Your task to perform on an android device: The first product, Prestige interior paint, appeals to me, and I'd like to add it to my wishlist.
Image 0: 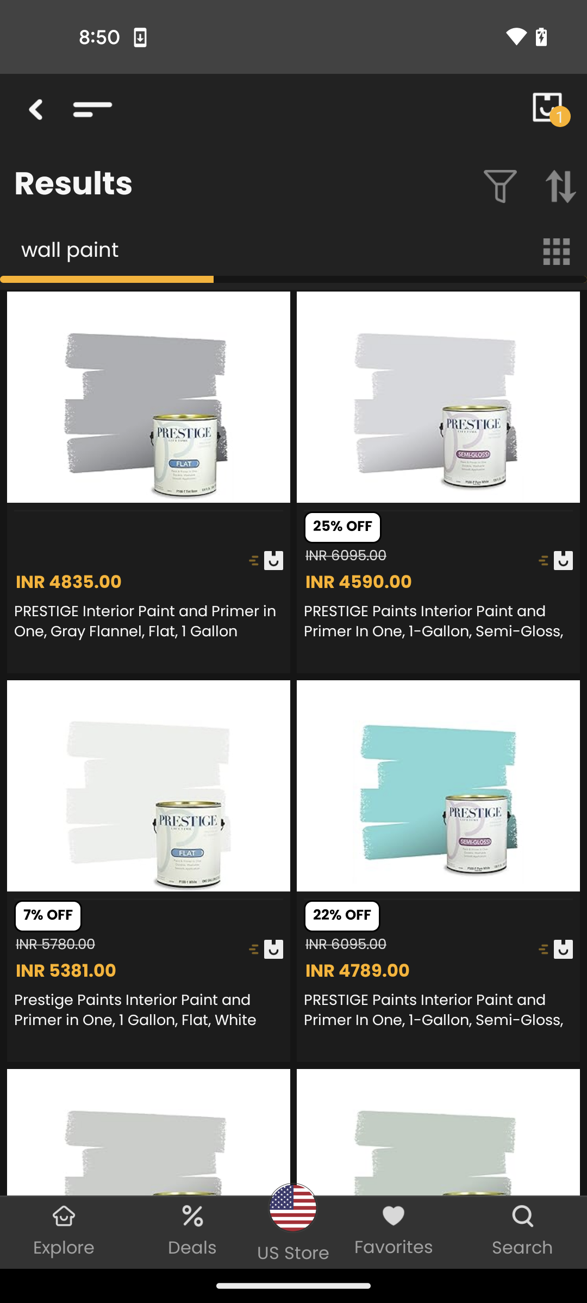
click on the first product
Step 0: click (172, 435)
Image 1: 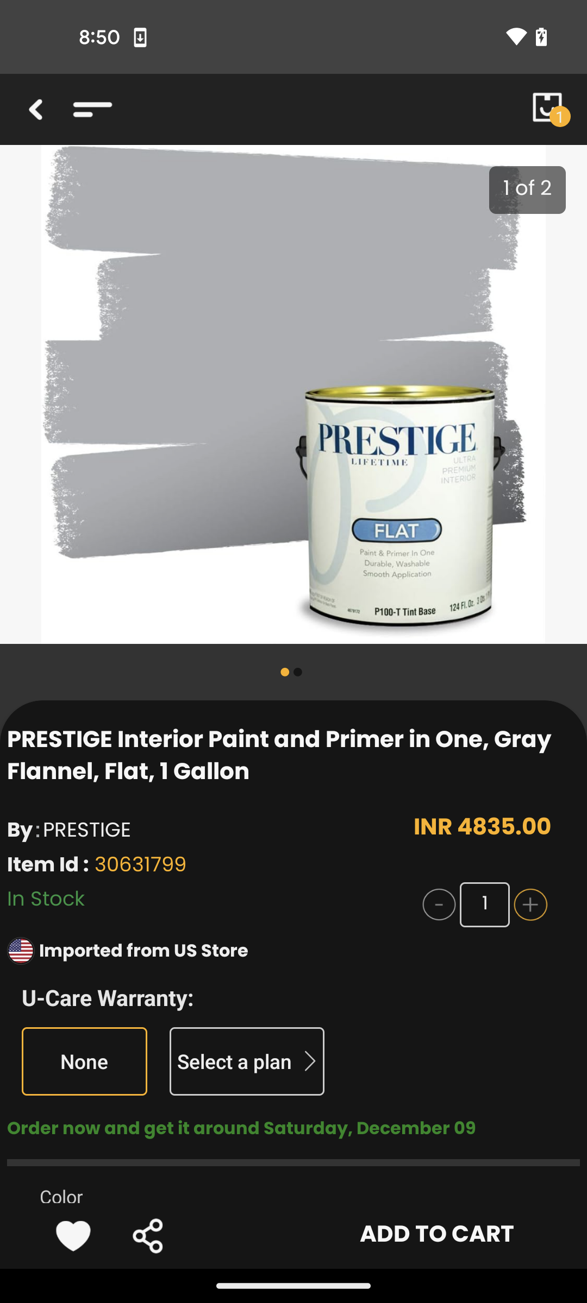
click on the heart icon to add it to wishlist
Step 1: click (75, 1237)